Your task to perform on an android device: Add The Road Less Traveled  book by Elizabeth Billingsley to my Amazon cart.
Image 0: 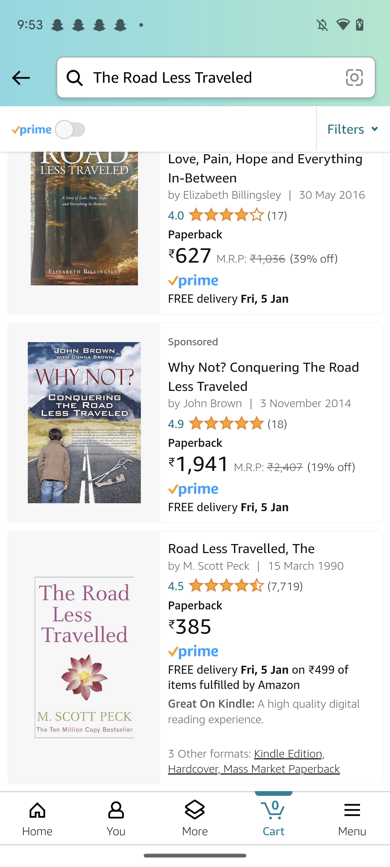
Open the first book The Road Less Traveled book by Elizabeth Billingsley.
Step 0: click (84, 205)
Image 1: 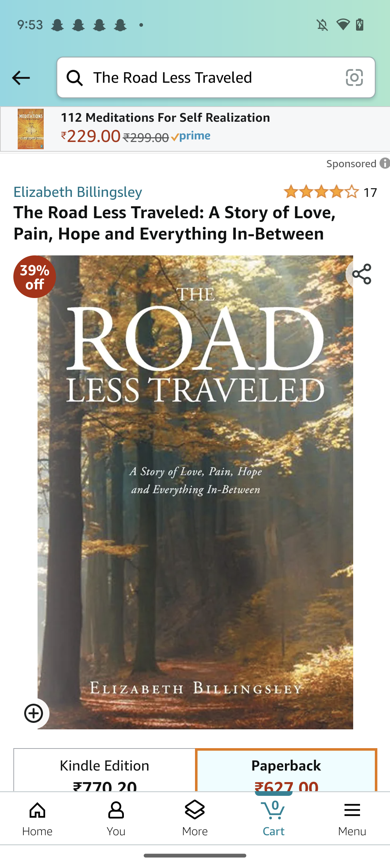
Scroll up
Step 1: scroll down
Image 2: 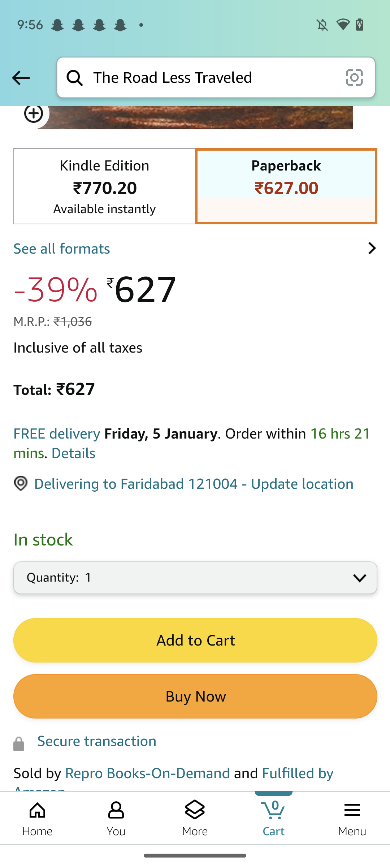
Click on the "add to Cart"button.
Step 2: click (195, 641)